Your task to perform on an android device: I would like to browse the furniture for my living room like Centre tables  because I need my old furniture to be old in the Homecentre app
Image 0: 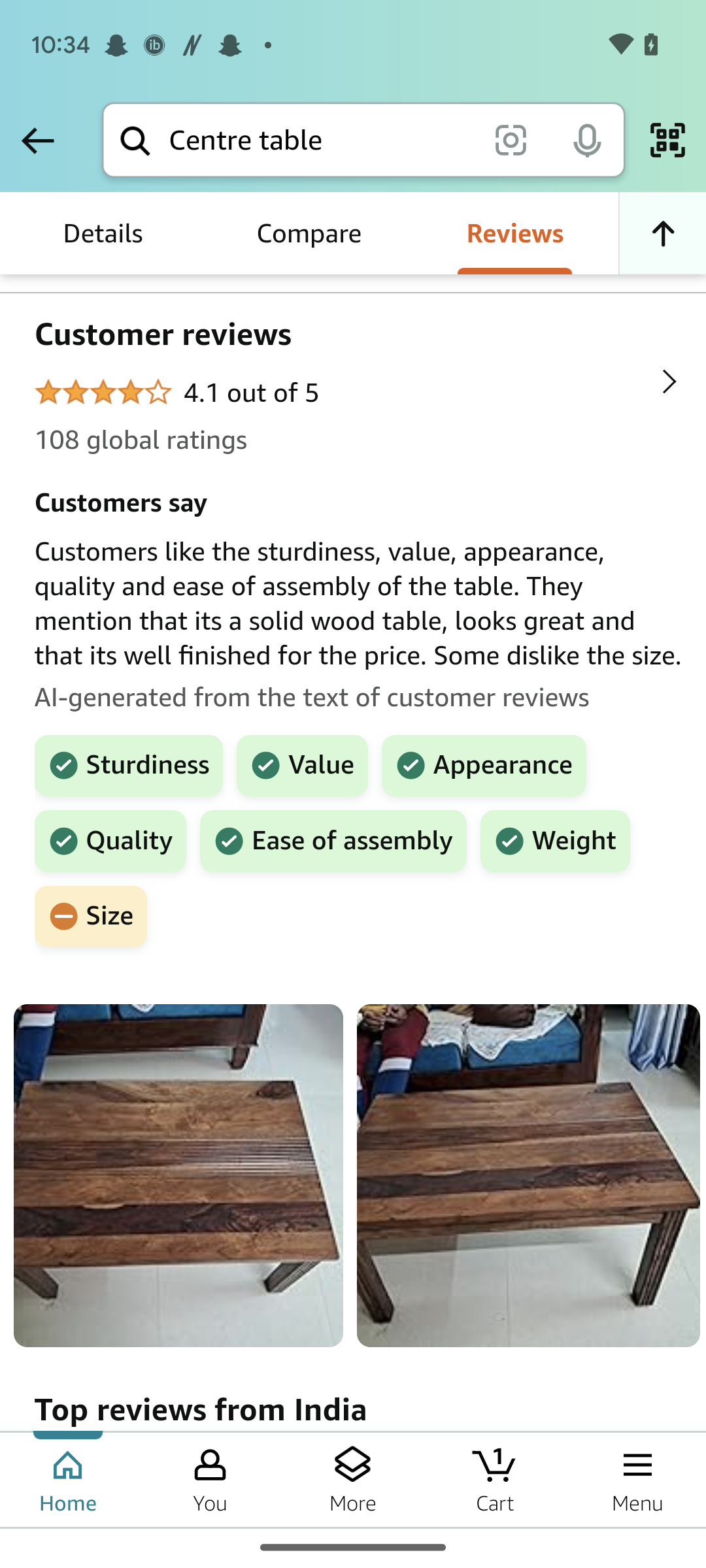
Open the Homecentre app
Step 0: open app "Homecentre"
Image 1: 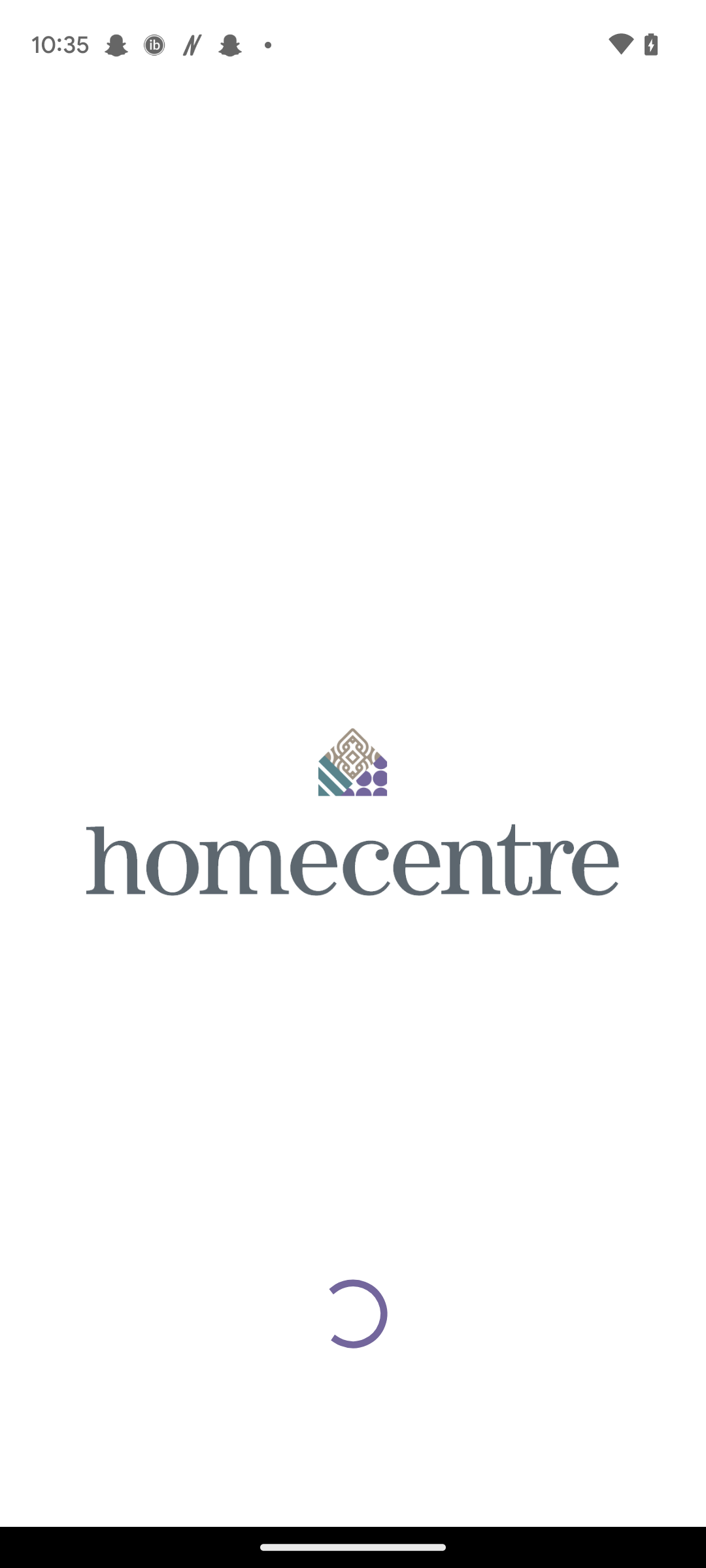
Open the Homecentre app
Step 1: wait
Image 3: 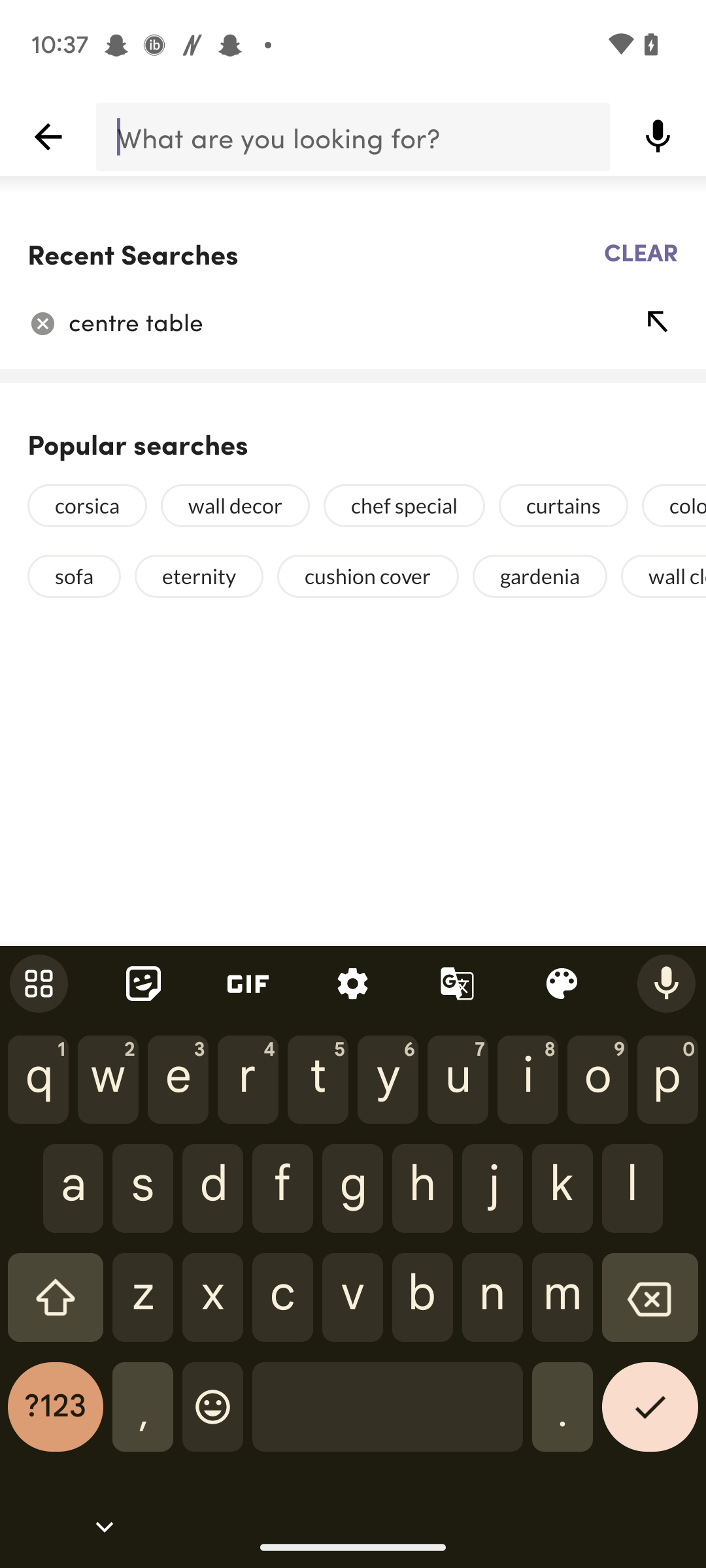
Type Centre table in search bar
Step 3: type "Centre table"
Image 4: 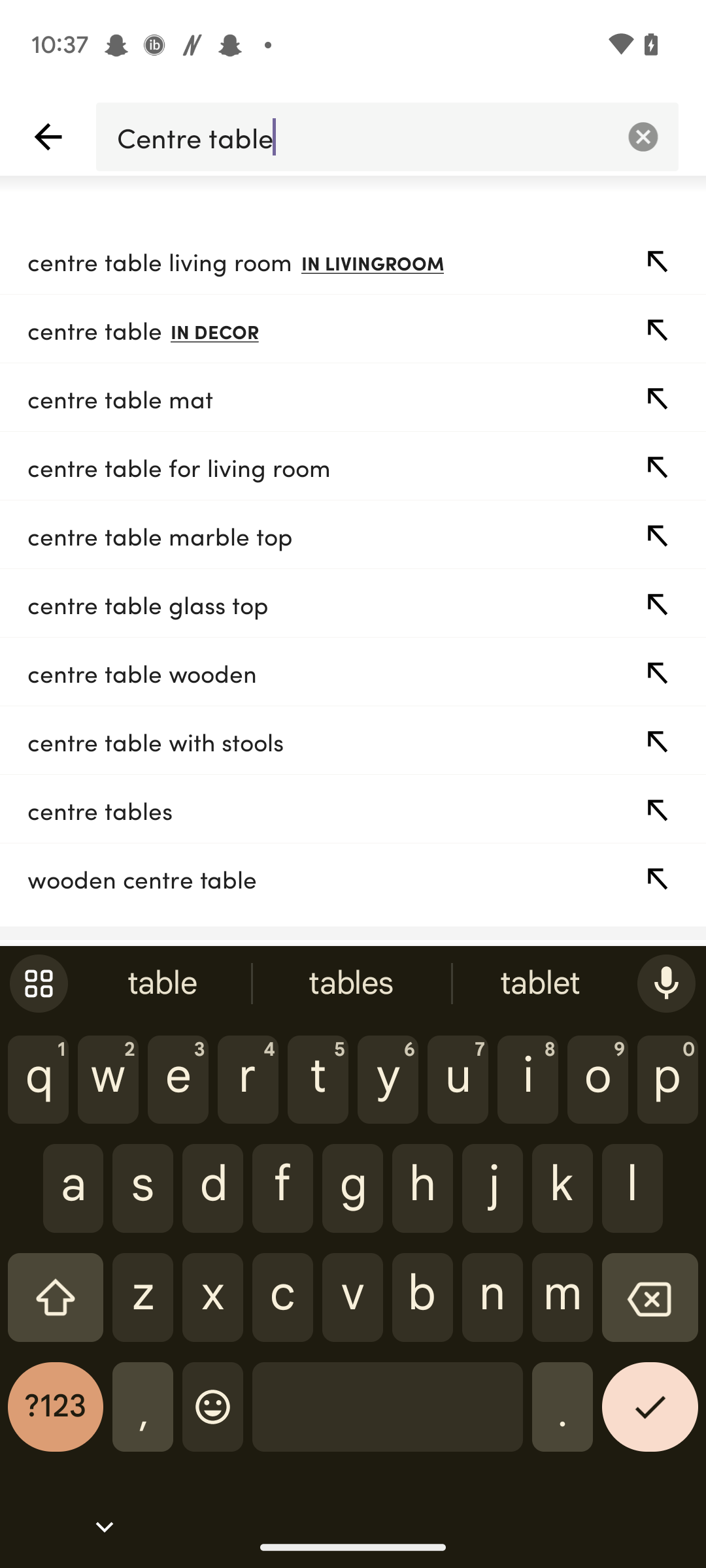
click on the right key 
Step 4: click (650, 1417)